Your task to perform on an android device: Open the Nike app, I want to browse new Sweatshirts since I have to wear them for my daily running.
Image 0: 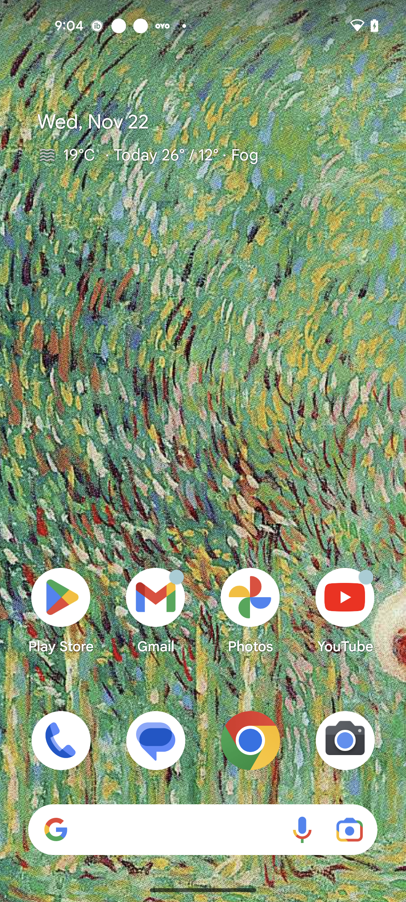
Open the Nike app
Step 0: open app "Nike"
Image 1: 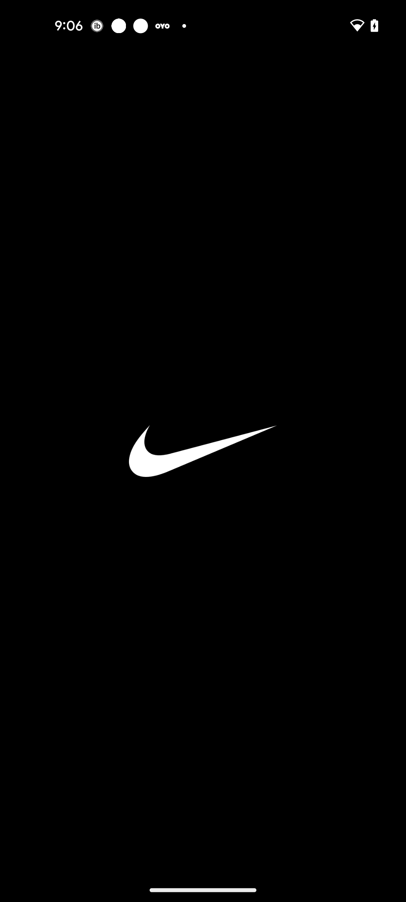
Open the Nike app
Step 1: wait
Image 2: 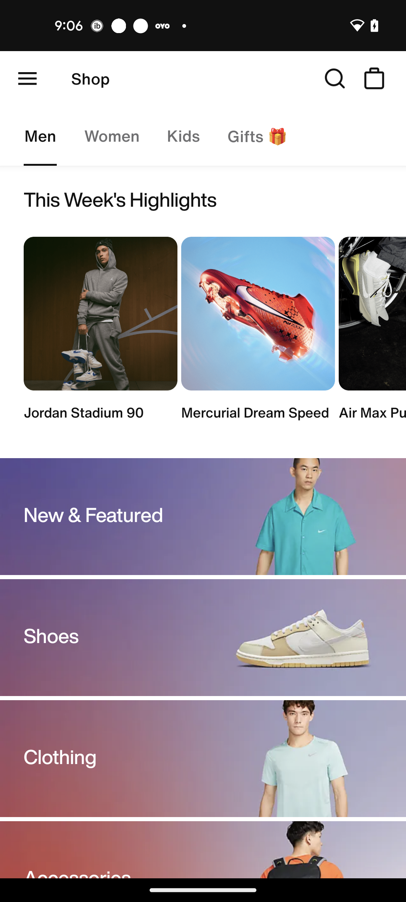
Click on the search icon at the top right corner of the screen
Step 2: click (335, 78)
Image 3: 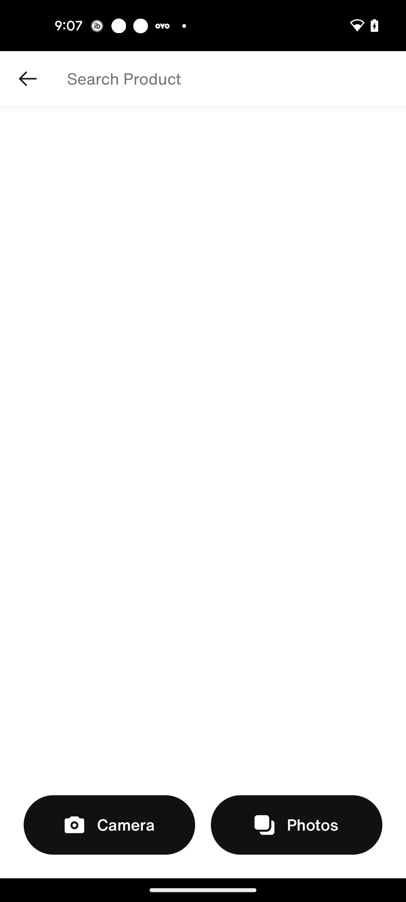
Click on the search bar
Step 3: click (235, 79)
Image 4: 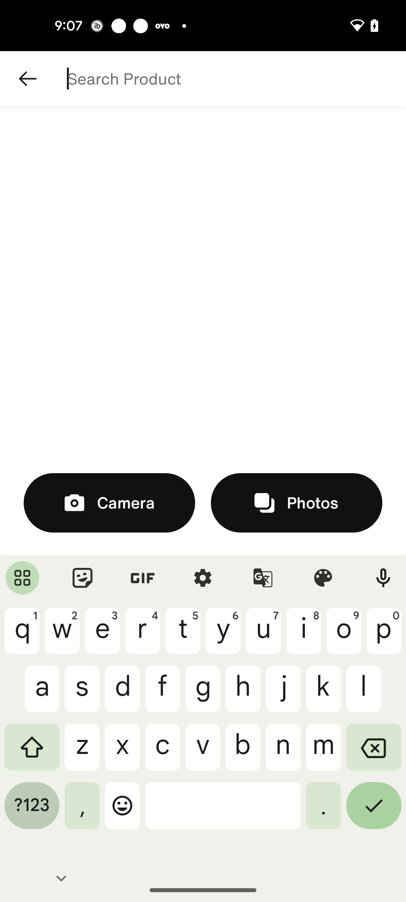
Search for sweatshirt
Step 4: type "Sweatshirt"
Image 5: 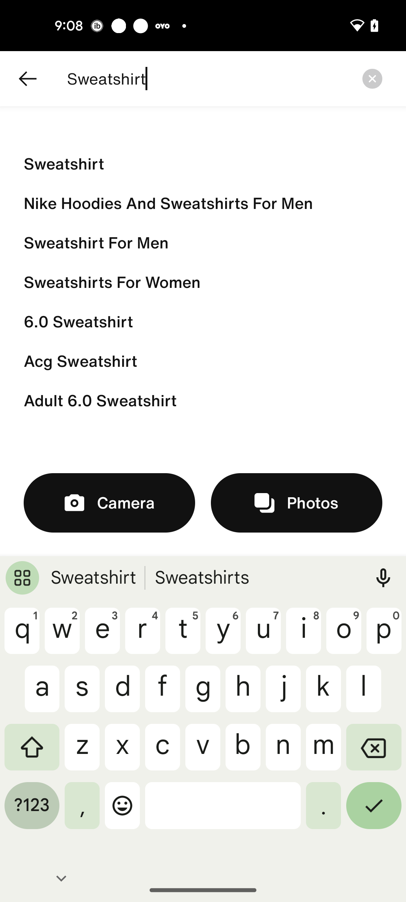
Click on the first suggestion
Step 5: click (215, 163)